Your task to perform on an android device: Start the first lesson of Russian Language .
Image 1: 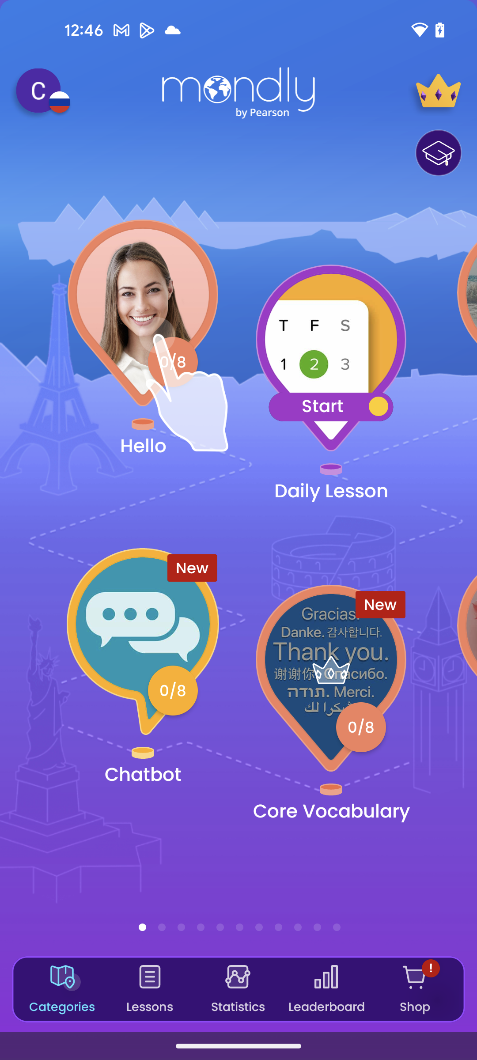
Click on the start button of Daily Lesson tab
Step 1: click (331, 358)
Image 2: 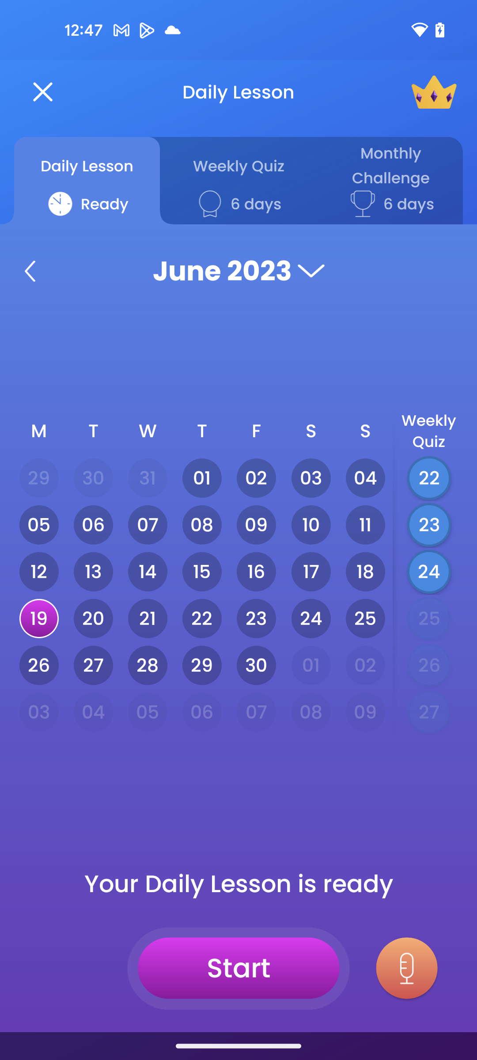
Click on the start button at the bottom of the screen
Step 2: click (238, 968)
Image 3: 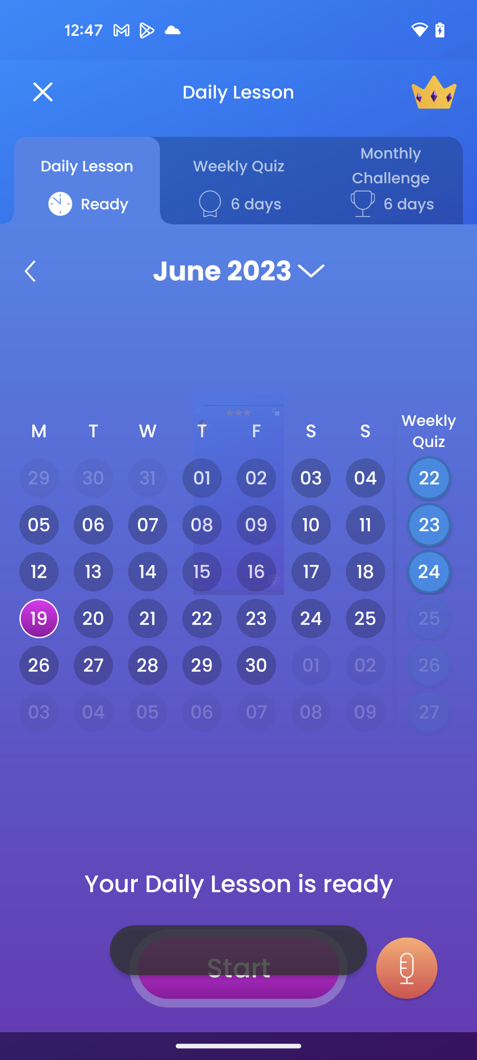
Click on the start button at the bottom of the screen
Step 3: wait